Your task to perform on an android device: Using the Google Fit app, set a goal of 3500 steps and 25 heart points.
Image 0: 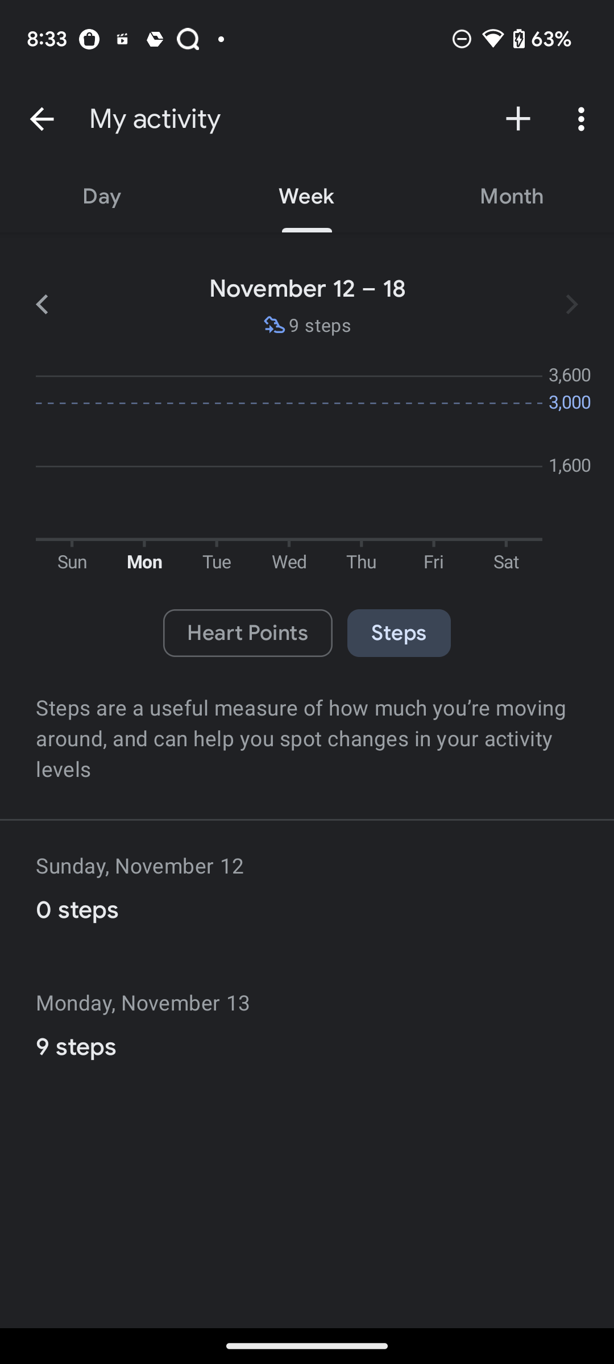
go back to the previous page
Step 0: press back button
Image 1: 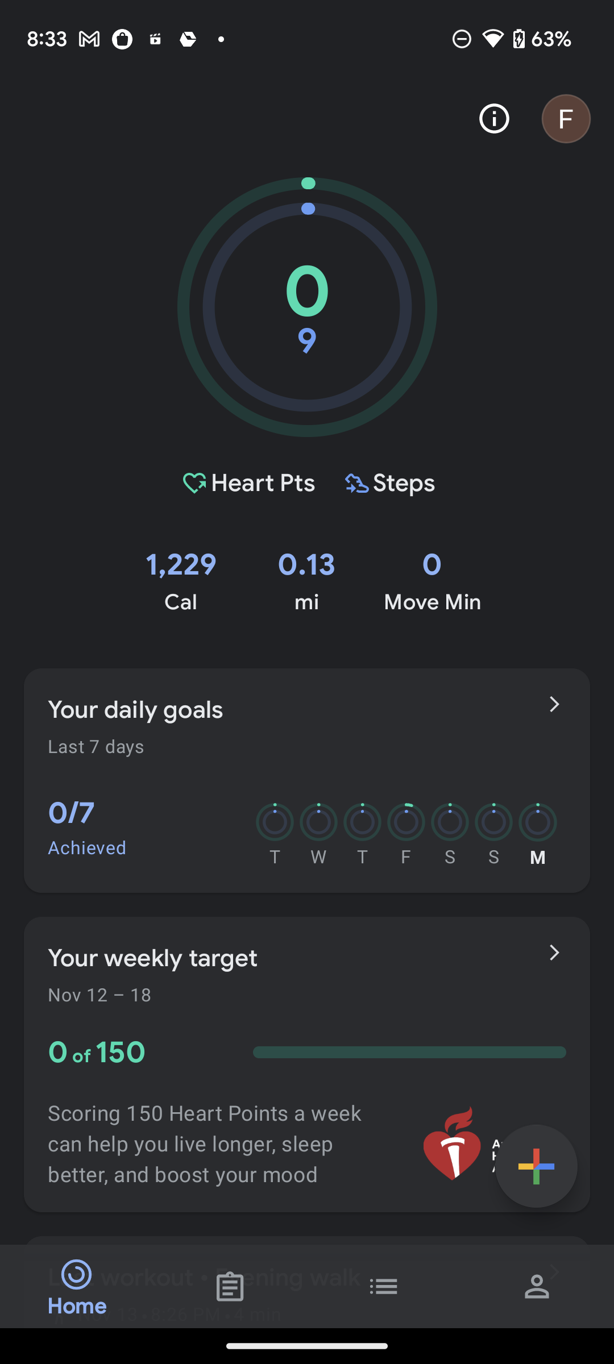
go to the profile section at the bottom right corner of the screen
Step 1: click (537, 1286)
Image 2: 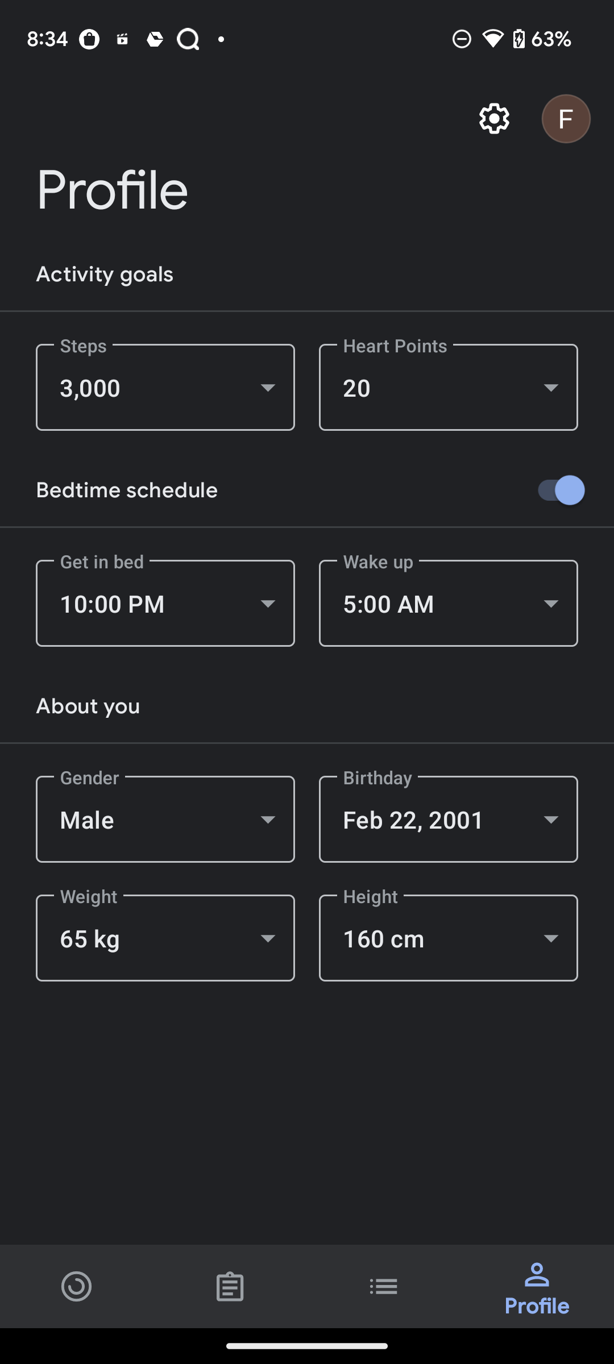
Click on the box of Steps
Step 2: click (165, 387)
Image 3: 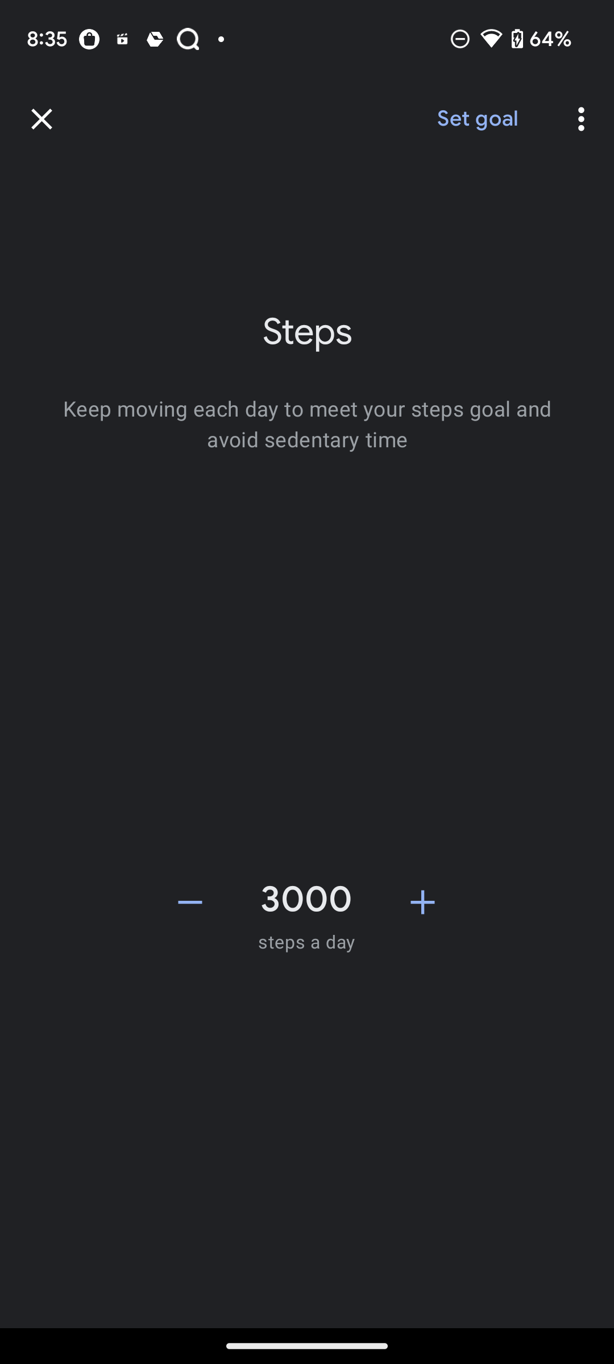
Click on + icon
Step 3: click (422, 902)
Image 4: 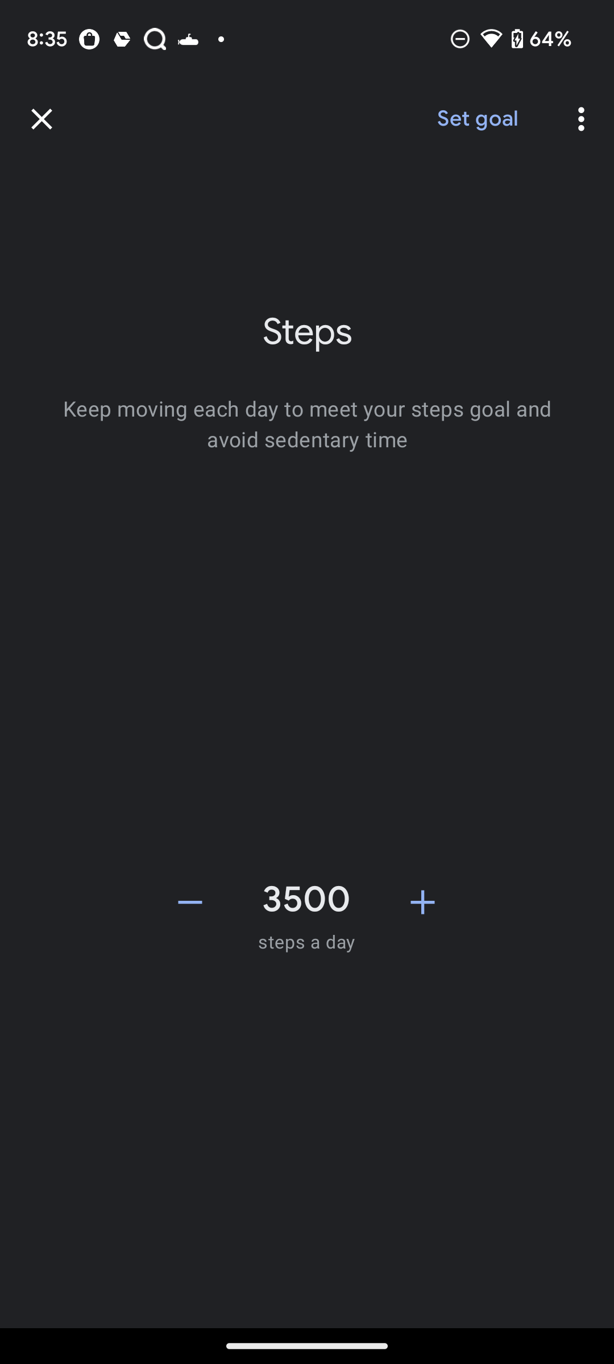
Click on set goal at the top right corner of the screen
Step 4: click (477, 119)
Image 5: 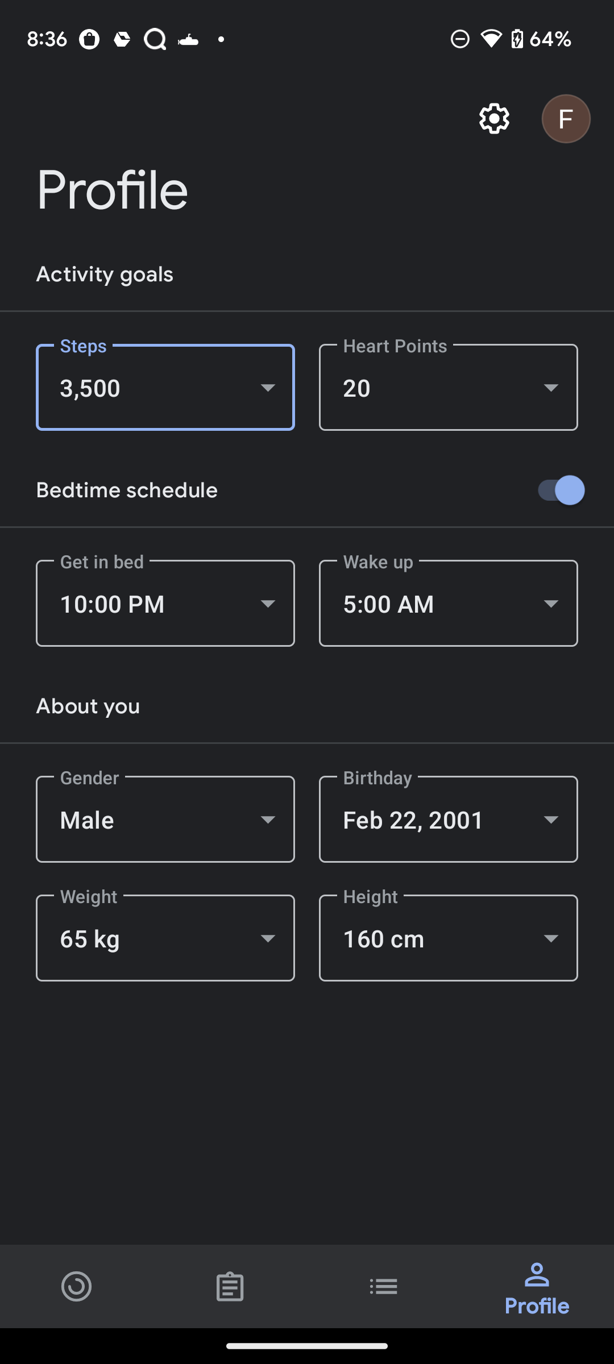
Click on the box of Heart Points
Step 5: click (449, 387)
Image 6: 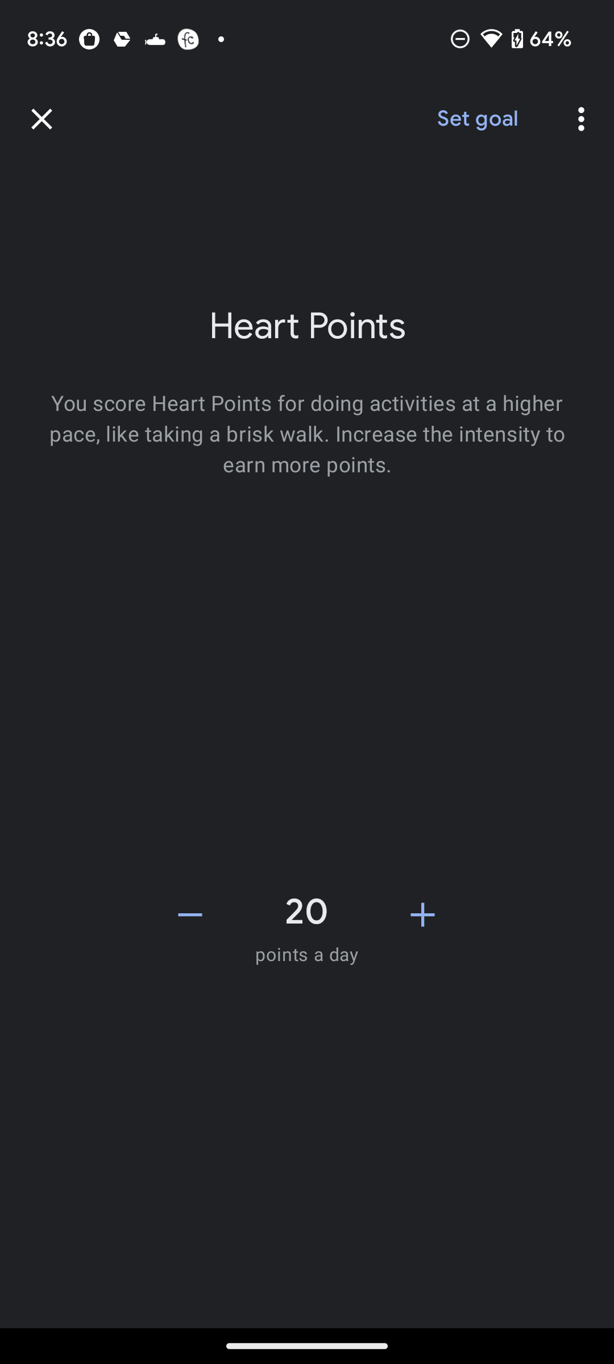
Click on + icon
Step 6: click (422, 914)
Image 7: 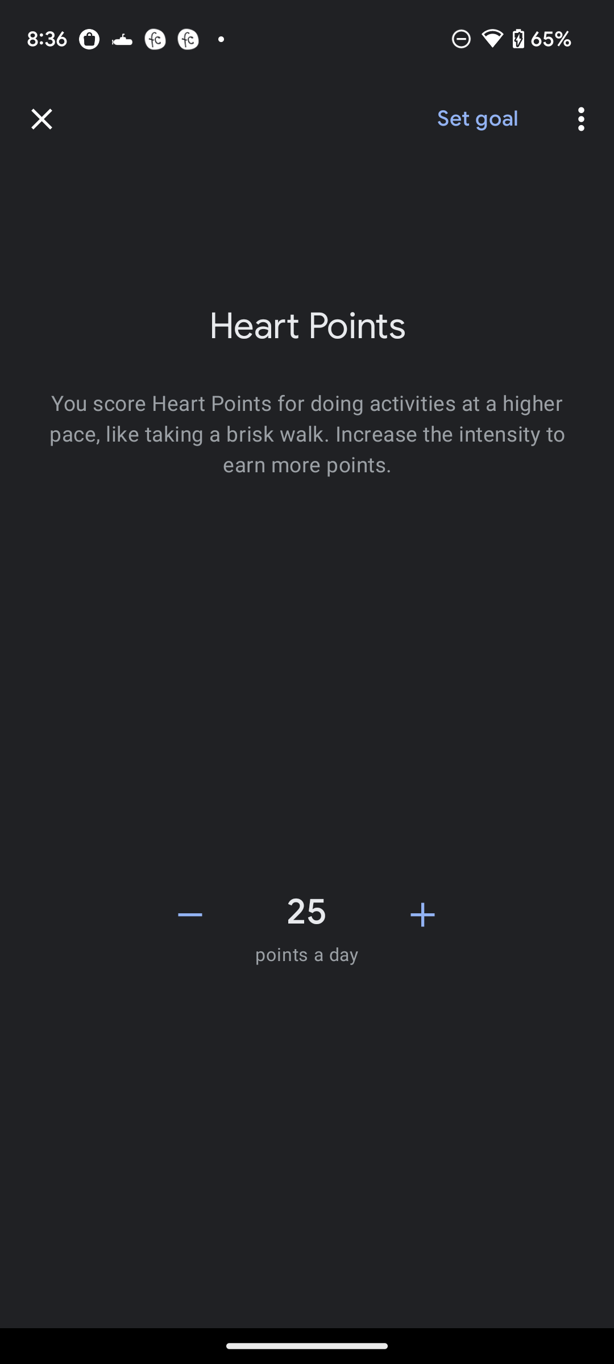
Click on set goal at the top right corner of the screen
Step 7: click (477, 119)